Your task to perform on an android device: I want to maintain my physical strength, stay in shape, and get healthier. Create my account on the Fitness Coach app.
Image 0: 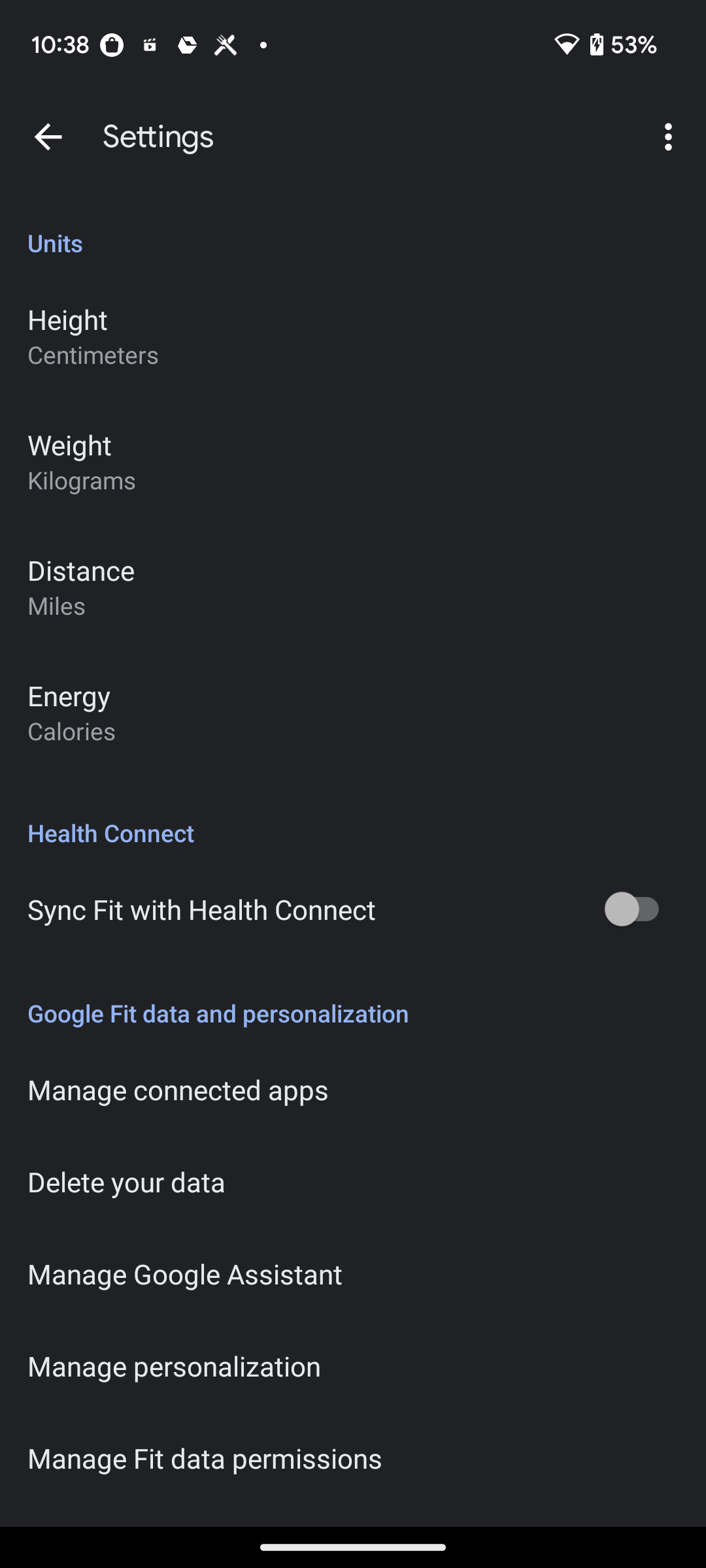
Open Fitness Coach App
Step 0: open app "Fitness Coach"
Image 1: 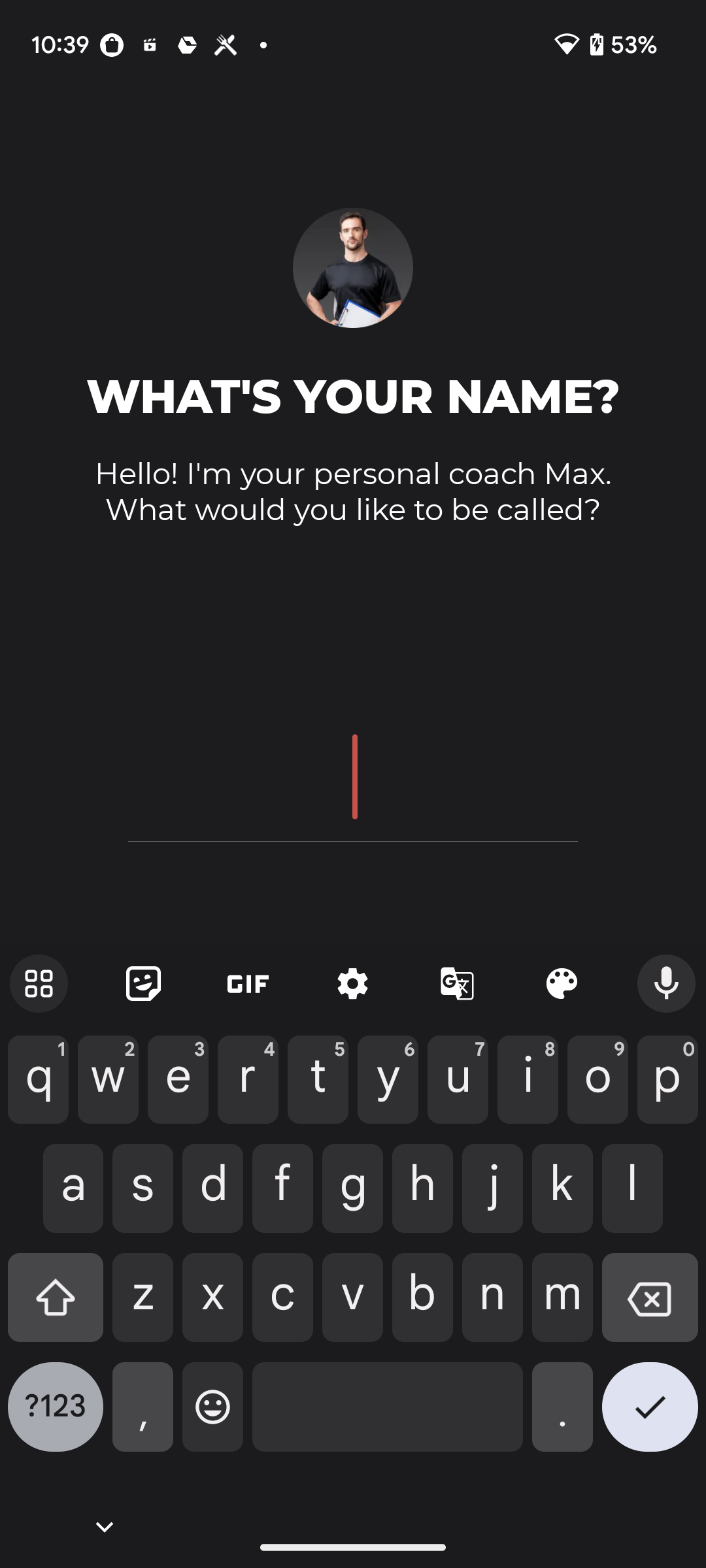
write name as Fabio
Step 1: type "Fabio"
Image 3: 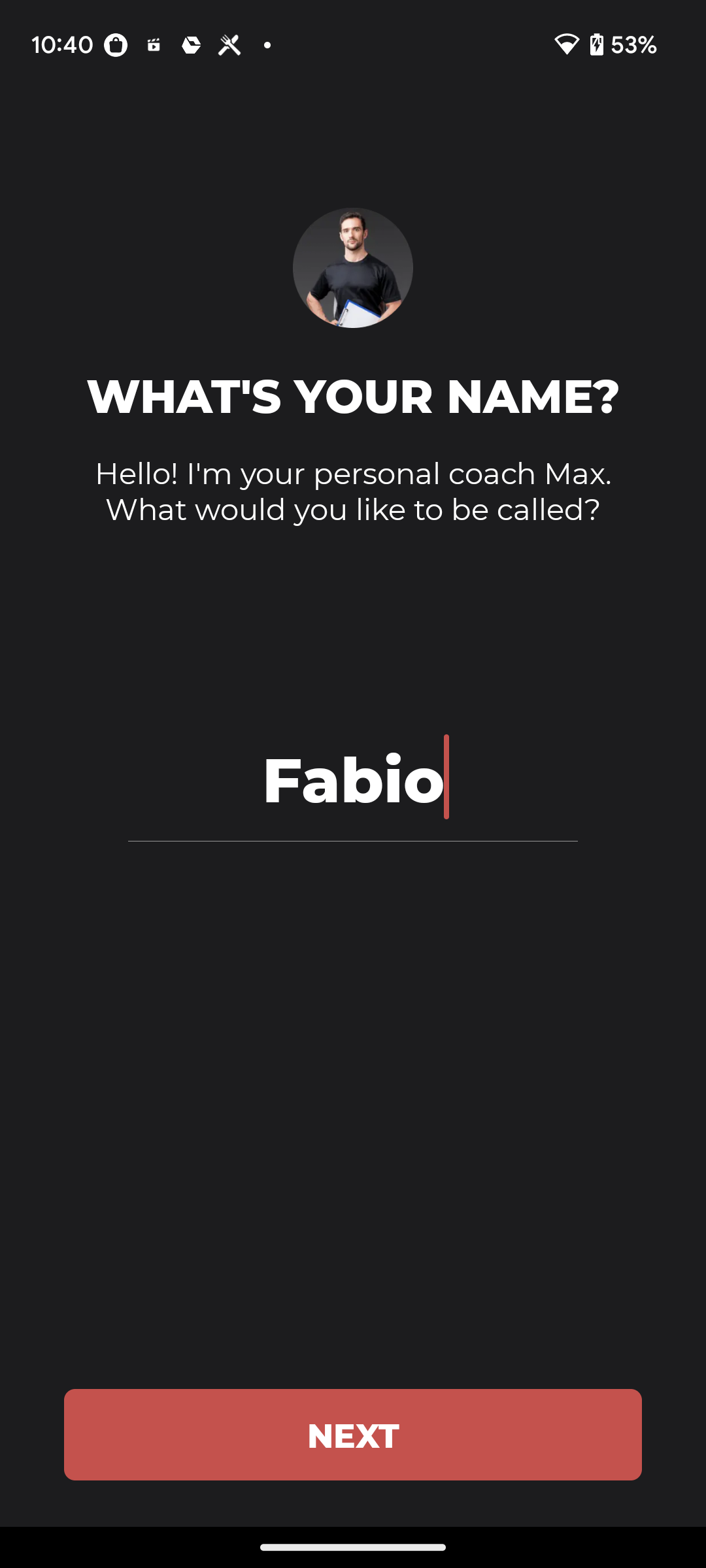
Click on the NEXT at the bottom of the screen
Step 3: click (353, 1434)
Image 4: 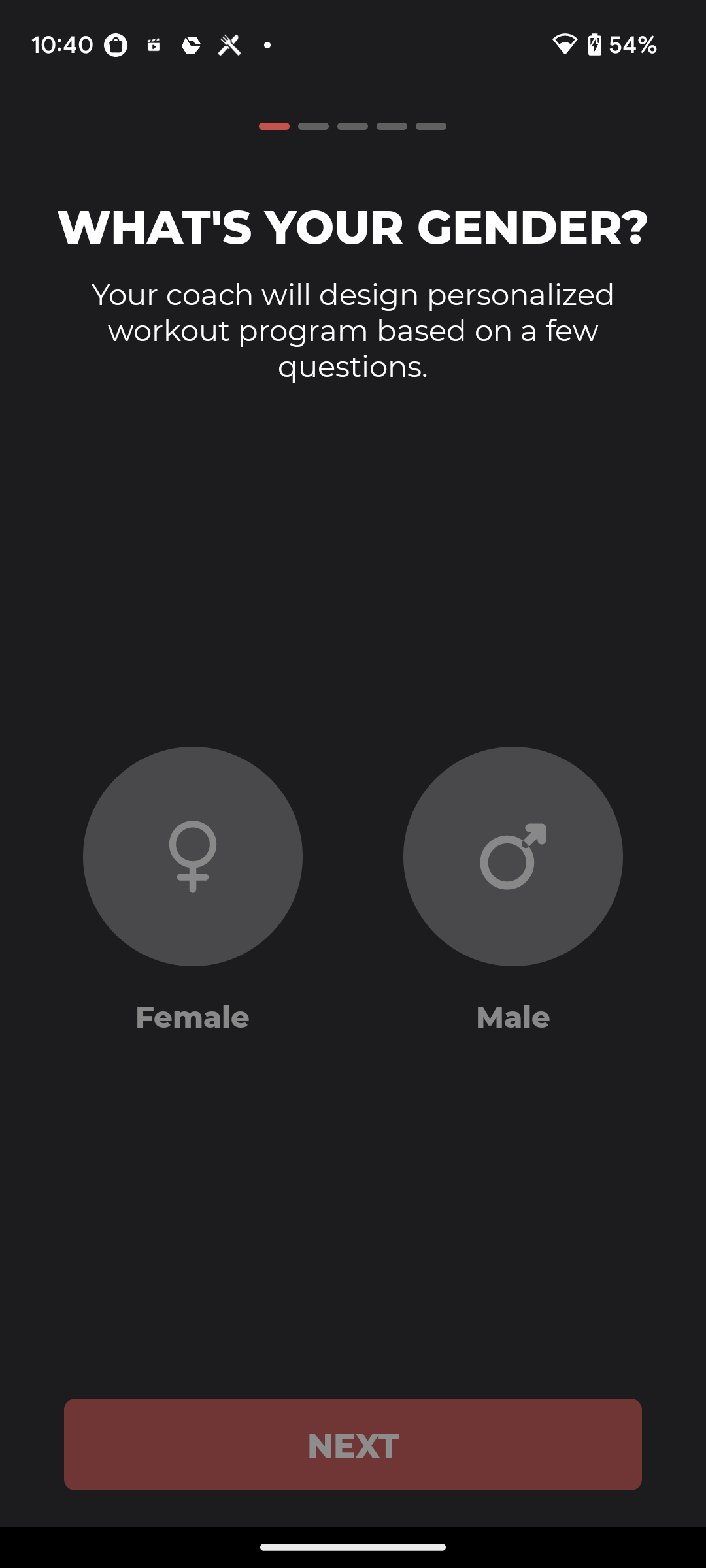
Select Male gender
Step 4: click (525, 858)
Image 6: 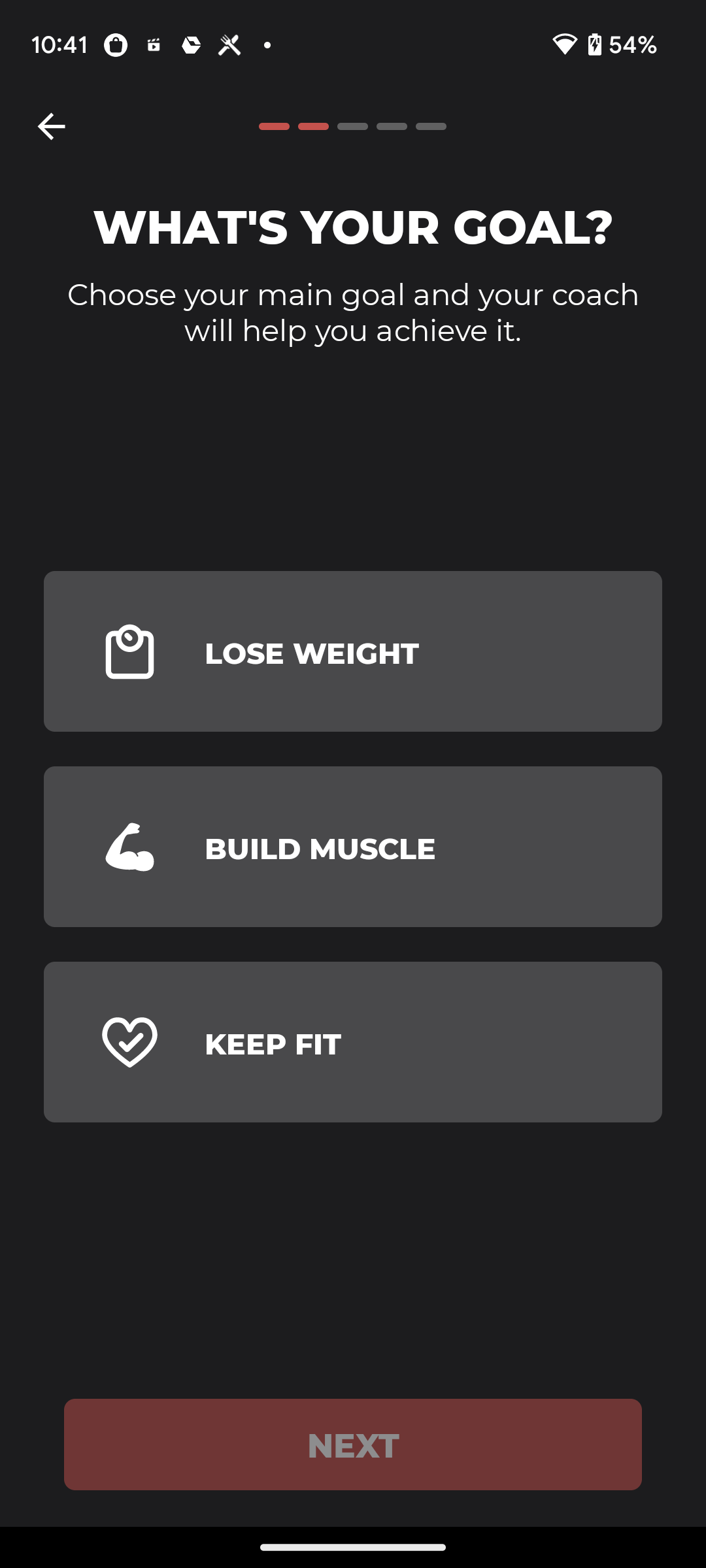
select KEEP FIT
Step 6: click (419, 1042)
Image 7: 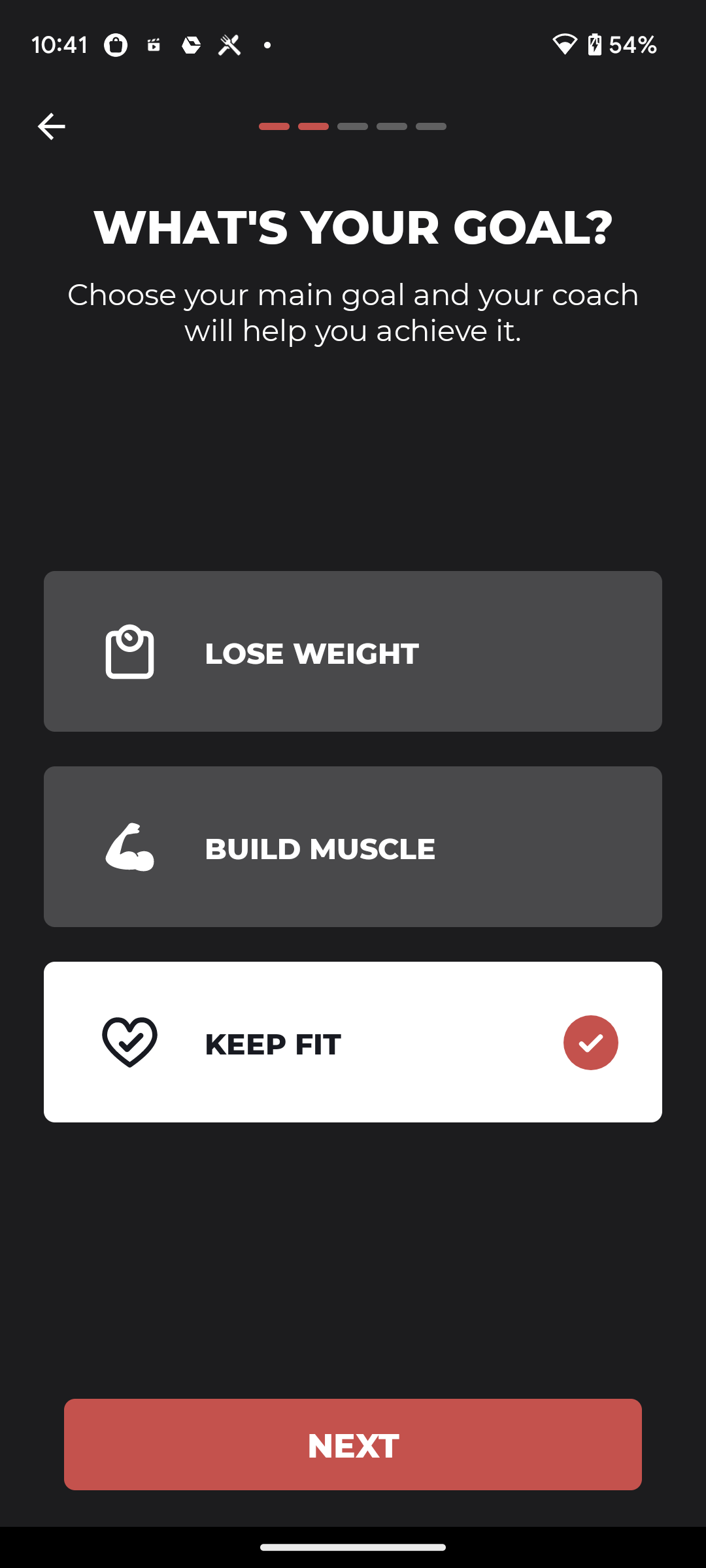
Click on the NEXT at the bottom of the screen
Step 7: click (353, 1445)
Image 8: 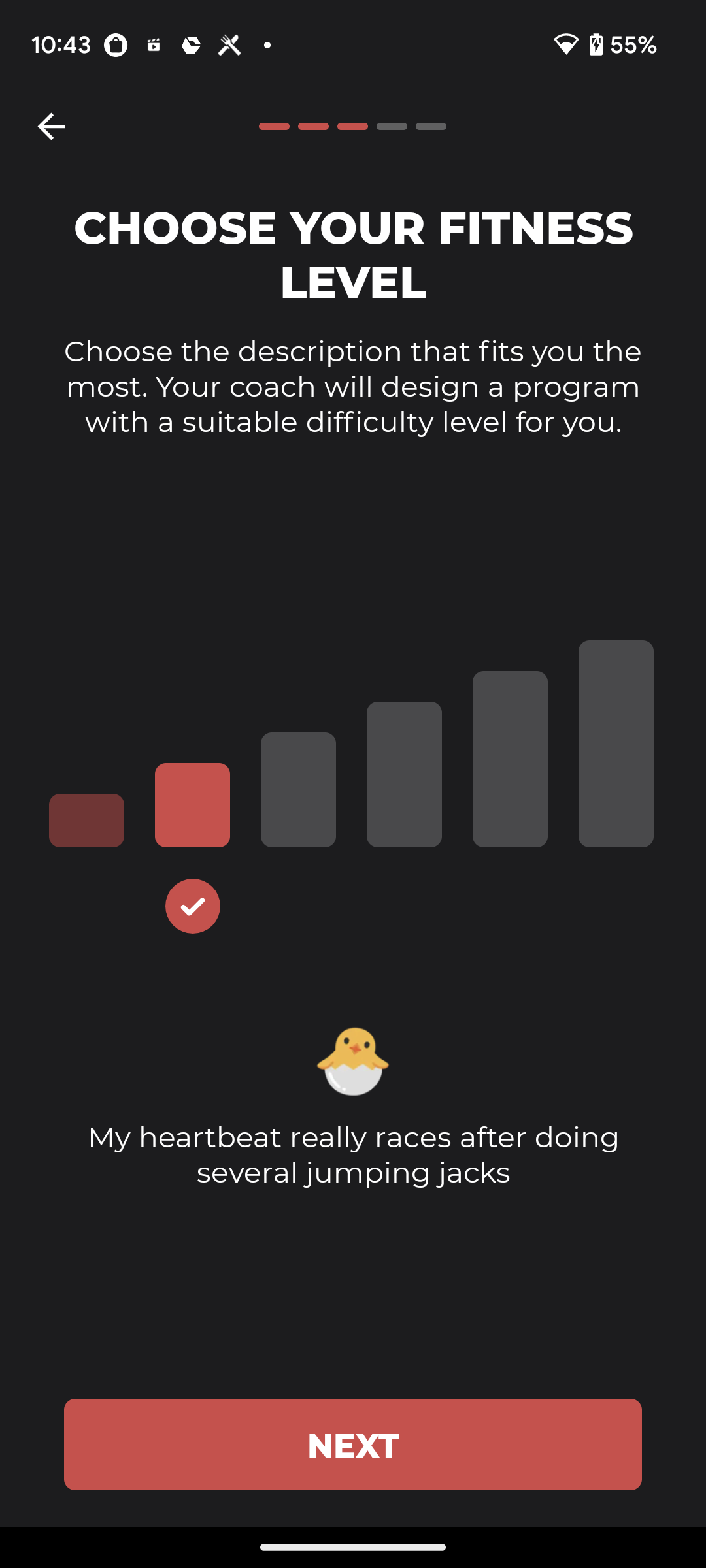
Click on the NEXT at the bottom of the screen
Step 8: click (353, 1445)
Image 9: 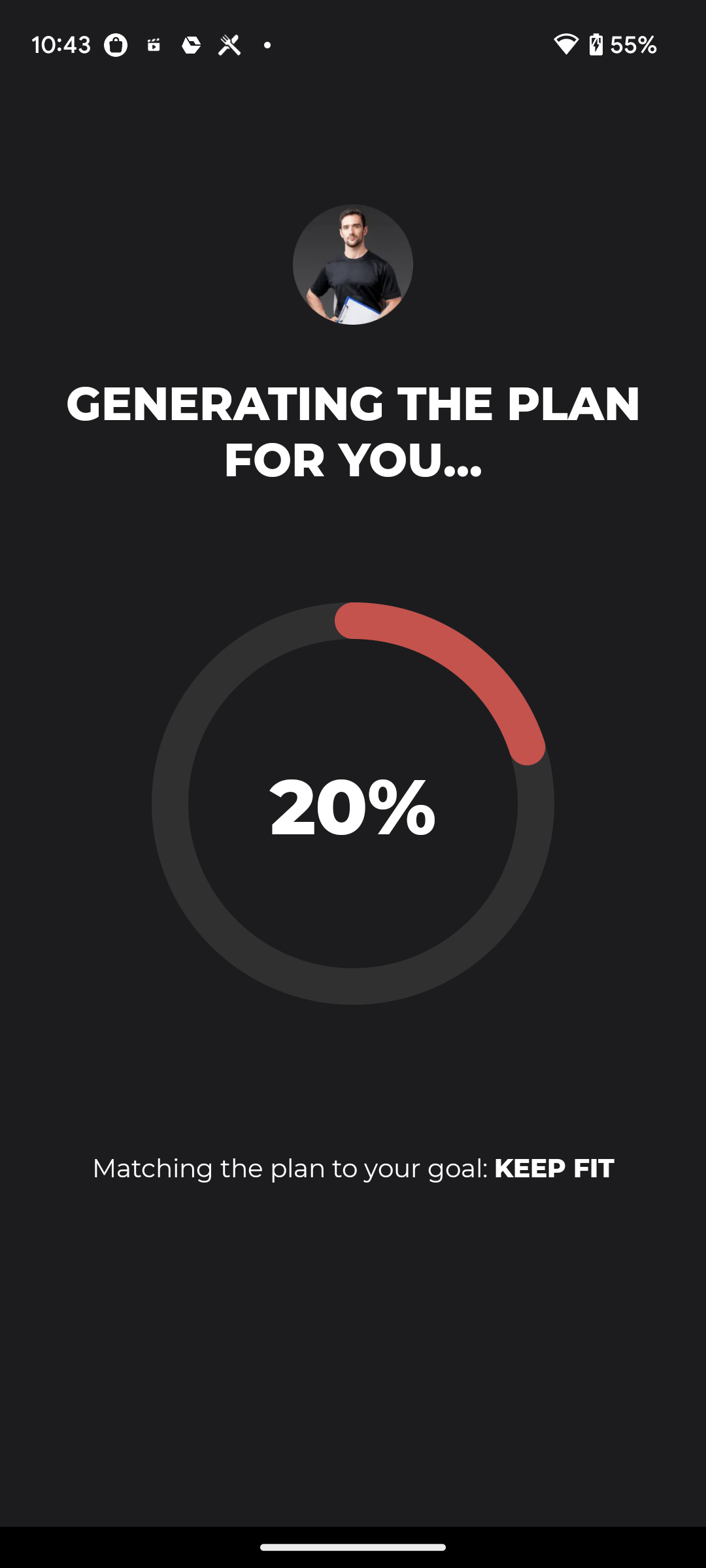
Click on the NEXT at the bottom of the screen
Step 9: wait